Your task to perform on an android device: Create a document with the phrase "I had to travel to Germany next week for "Client meeting" in the Google Docs app.
Image 0: 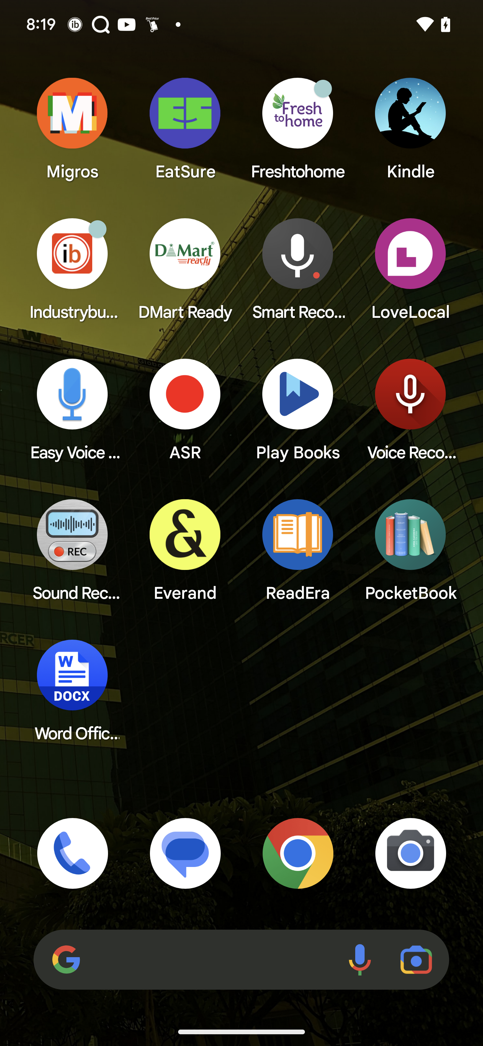
Open Google Docs app
Step 0: open app "Docs"
Image 1: 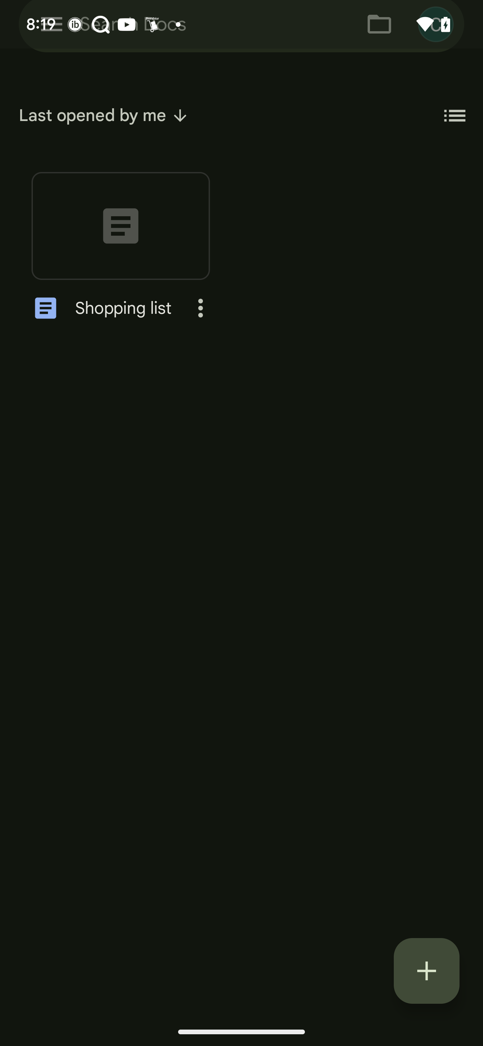
Click on the add icon at the right bottom of the screen
Step 1: click (426, 971)
Image 2: 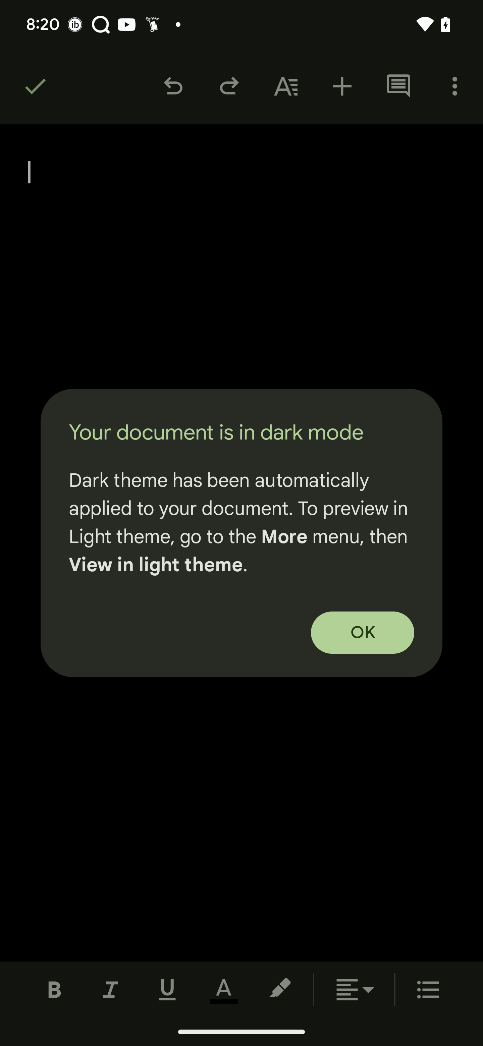
Click on the add icon at the right bottom of the screen
Step 2: wait
Image 3: 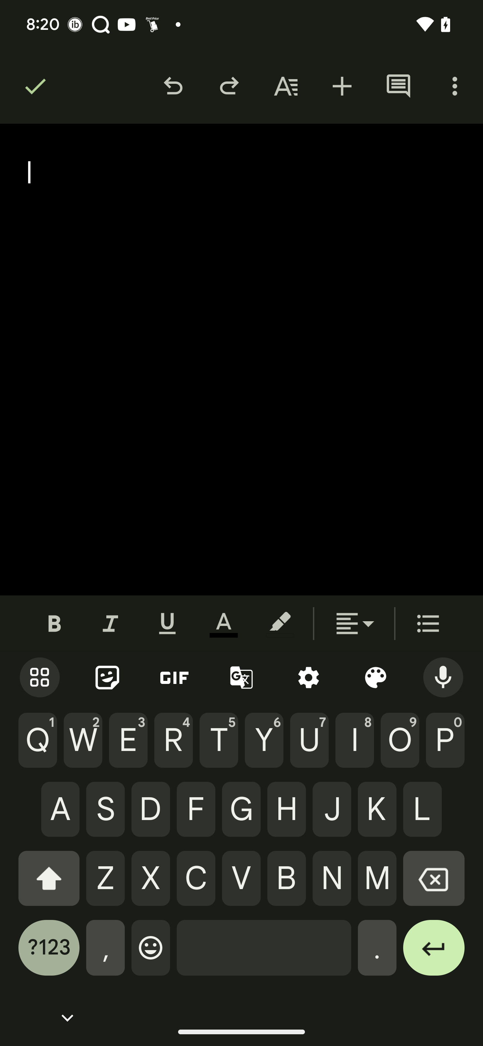
Type I had to travel to Germany next week for "Client meeting" in the document body
Step 3: type "I had to travel to Germany next week for "Client meeting""